Your task to perform on an android device: Share the event with Maria so that she can manage to suggest a gift for my wife. Share the wedding anniversary reminder at maria.rossi1993@gmail.com in the Reminder app.
Image 0: 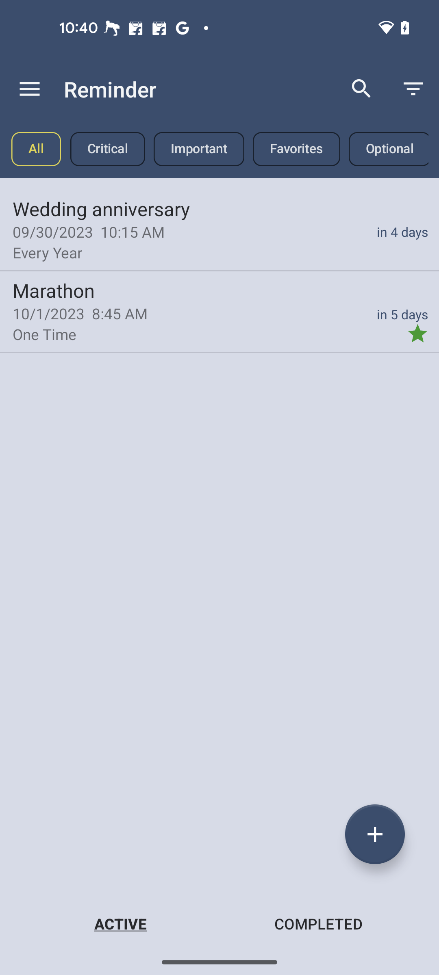
Click on the Wedding anniversary reminder
Step 0: click (98, 208)
Image 1: 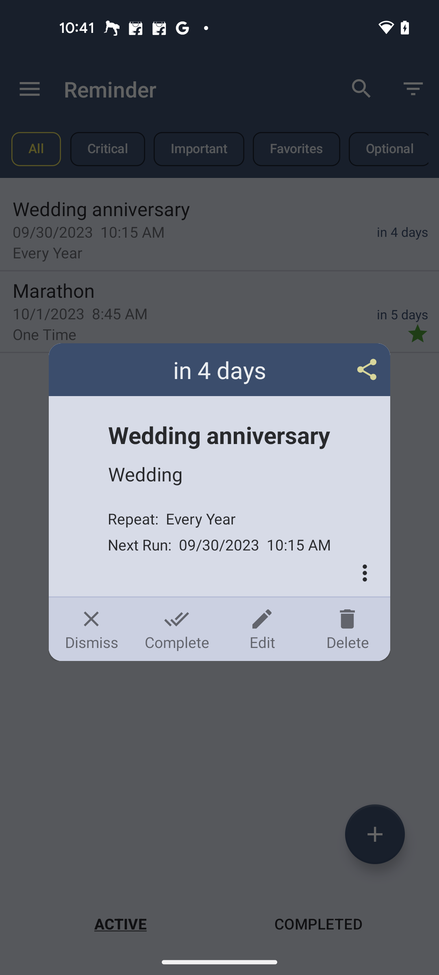
Click on the share button at the top right corner of the pop up
Step 1: click (219, 369)
Image 2: 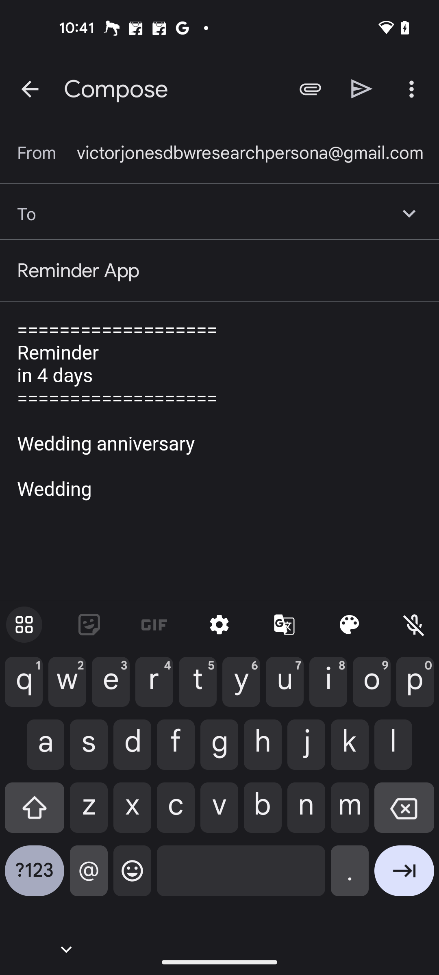
Type maria.rossi1993@gmail.com as the recipient mail id
Step 2: type "maria.rossi1993@gmail.com"
Image 3: 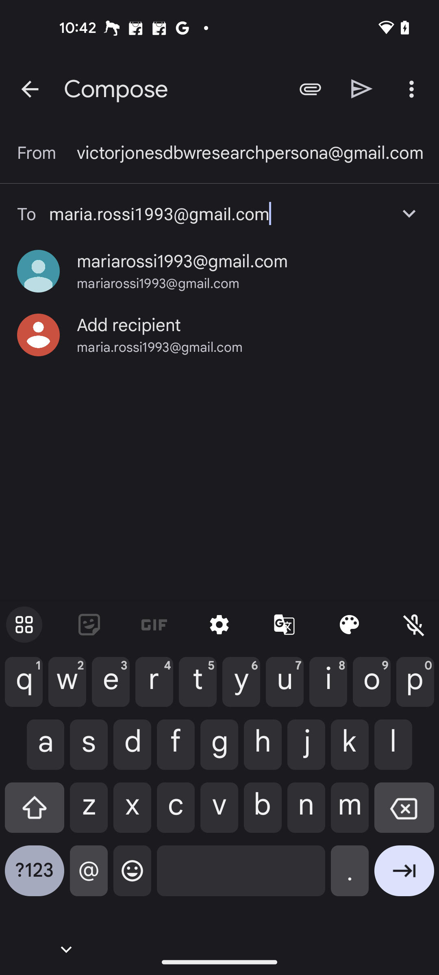
Click on the Add recipient option
Step 3: click (160, 347)
Image 4: 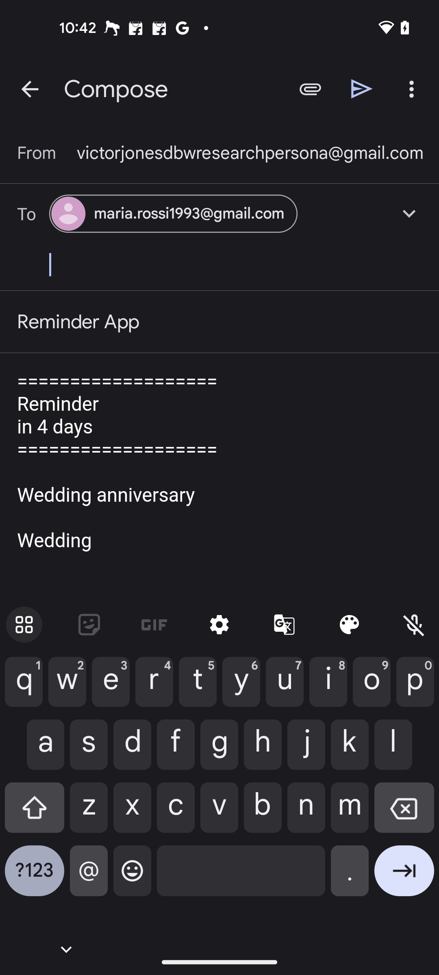
Click on the send button 
Step 4: click (362, 89)